Your task to perform on an android device: I want those photos and videos, which I clicked on my phone. Please share photos and videos on my friend mail on the gallery app.
Image 0: 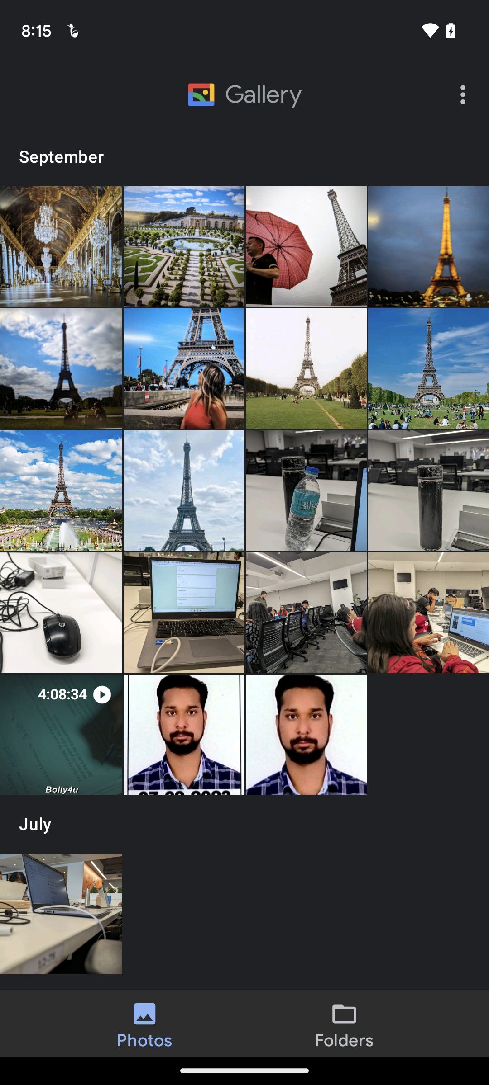
Tap on the first photo present on the screen.
Step 0: click (61, 246)
Image 1: 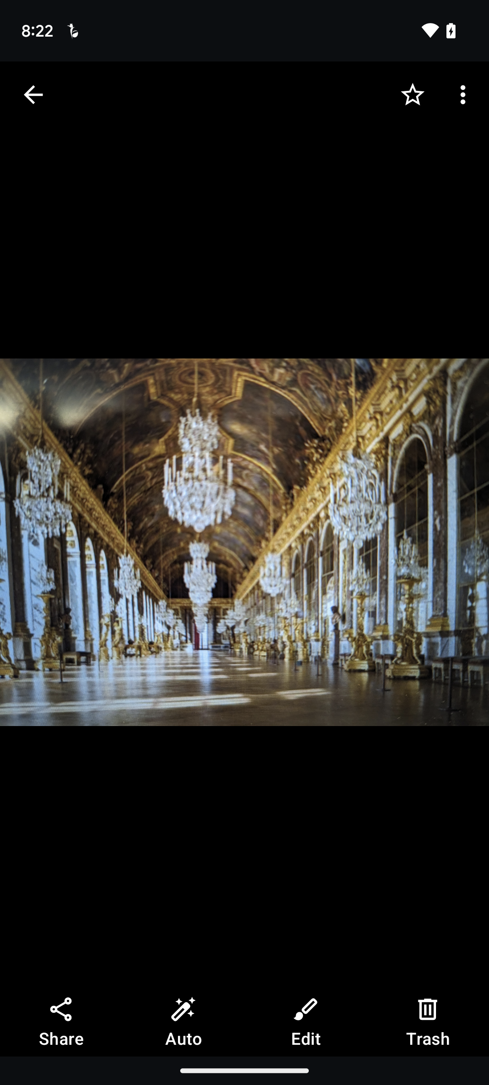
Tap on the search icon present on the bottom right corner of the screen.
Step 1: click (61, 1023)
Image 2: 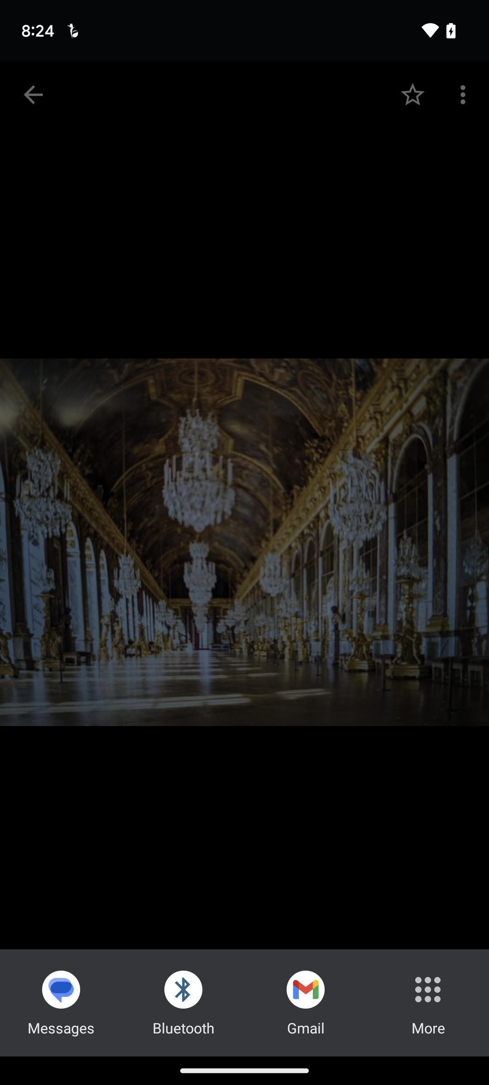
Tap on the Gmail present on the screen.
Step 2: click (307, 1001)
Image 3: 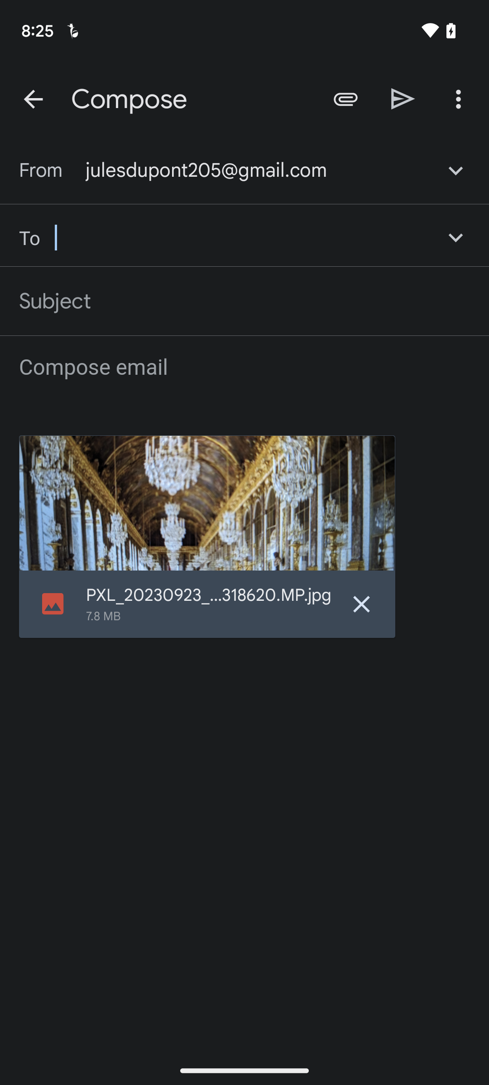
Share the photo via email at amelia.miller2709@gmail.com.
Step 3: type "amelia.miller2709@gmail.com"
Image 4: 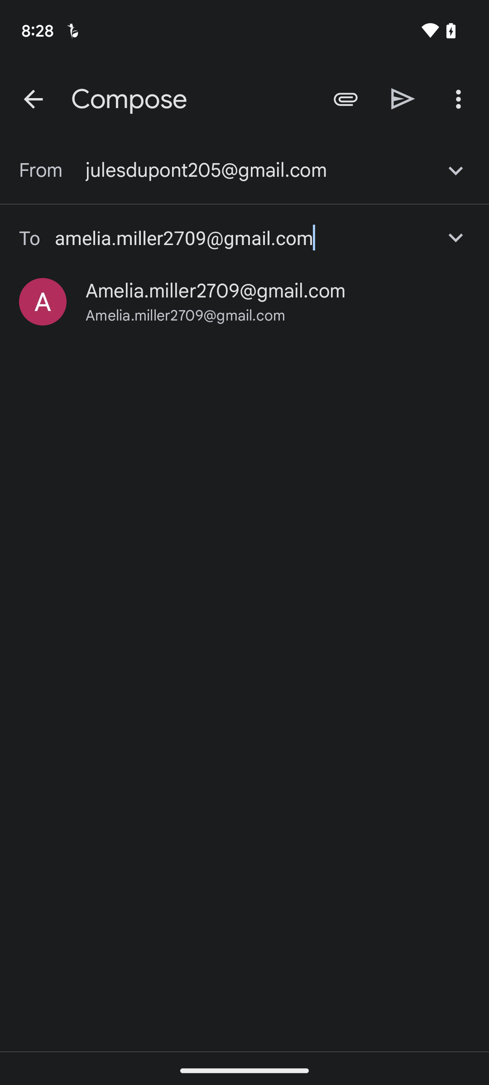
Share the photo via email at amelia.miller2709@gmail.com.
Step 4: type "amelia.miller2709@gmail.com"
Image 5: 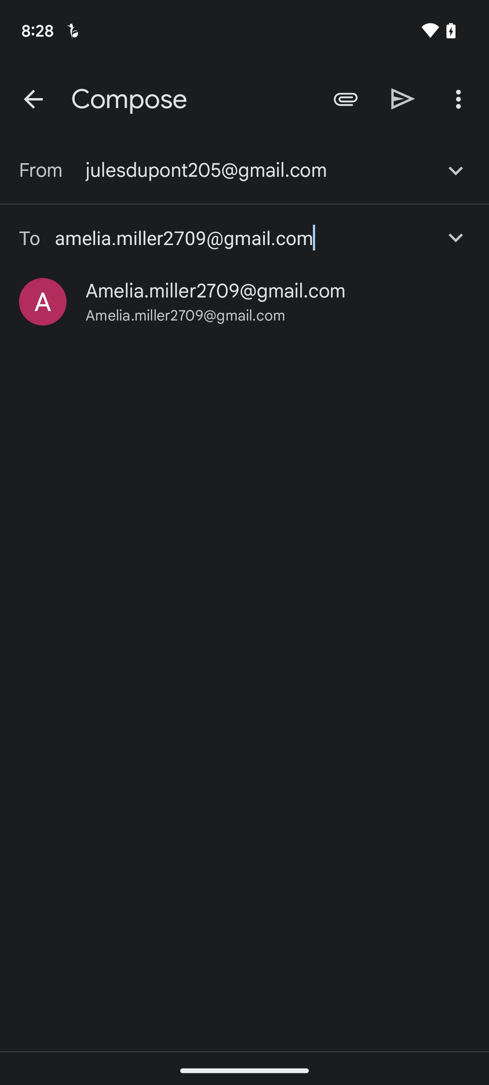
Tap on the send icon present at the top of the screen.
Step 5: click (403, 99)